Your task to perform on an android device: I want to know how much 550 US dollars will be changed to the British pound (GBP) on the Calculator app because I have some British pounds in cash.
Image 0: 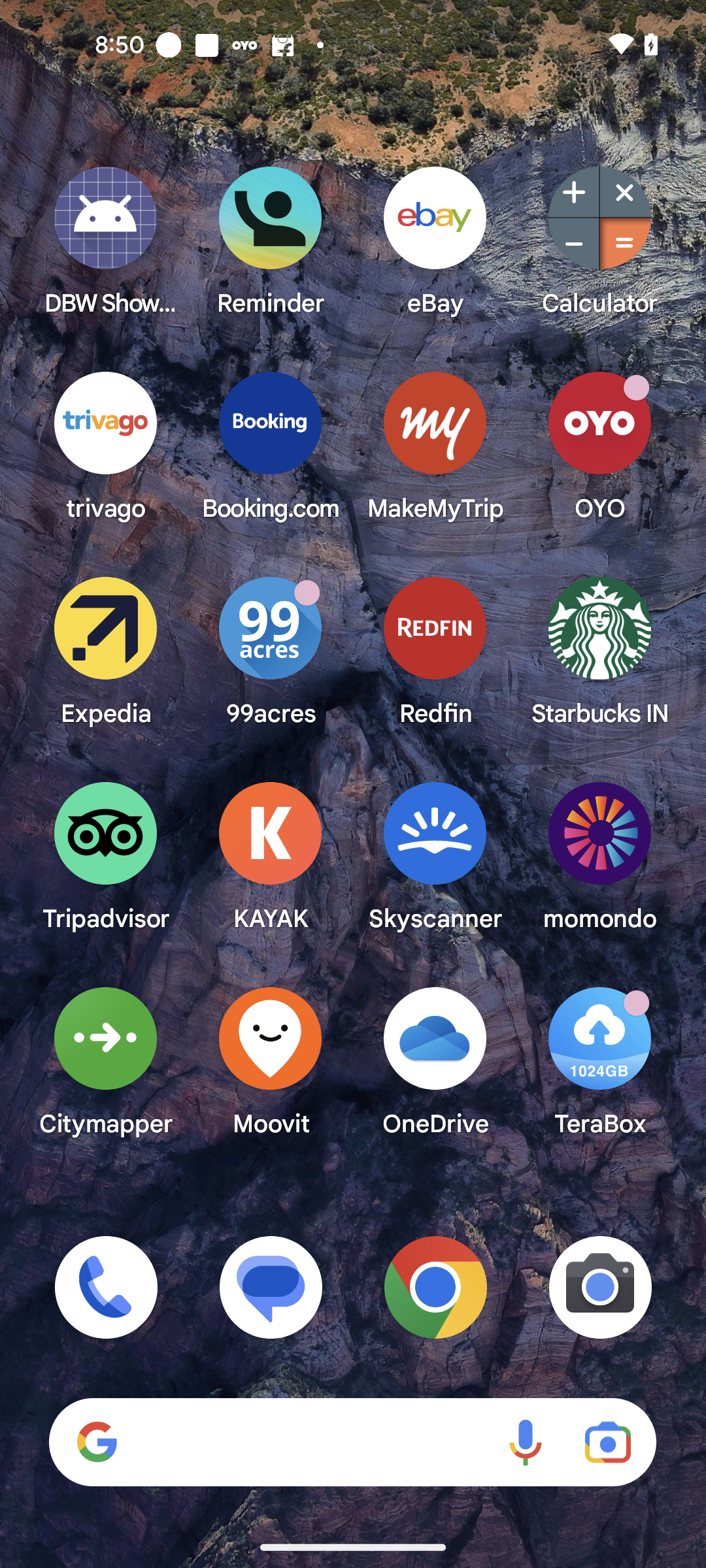
Open the Calculator app
Step 0: open app "Calculator"
Image 3: 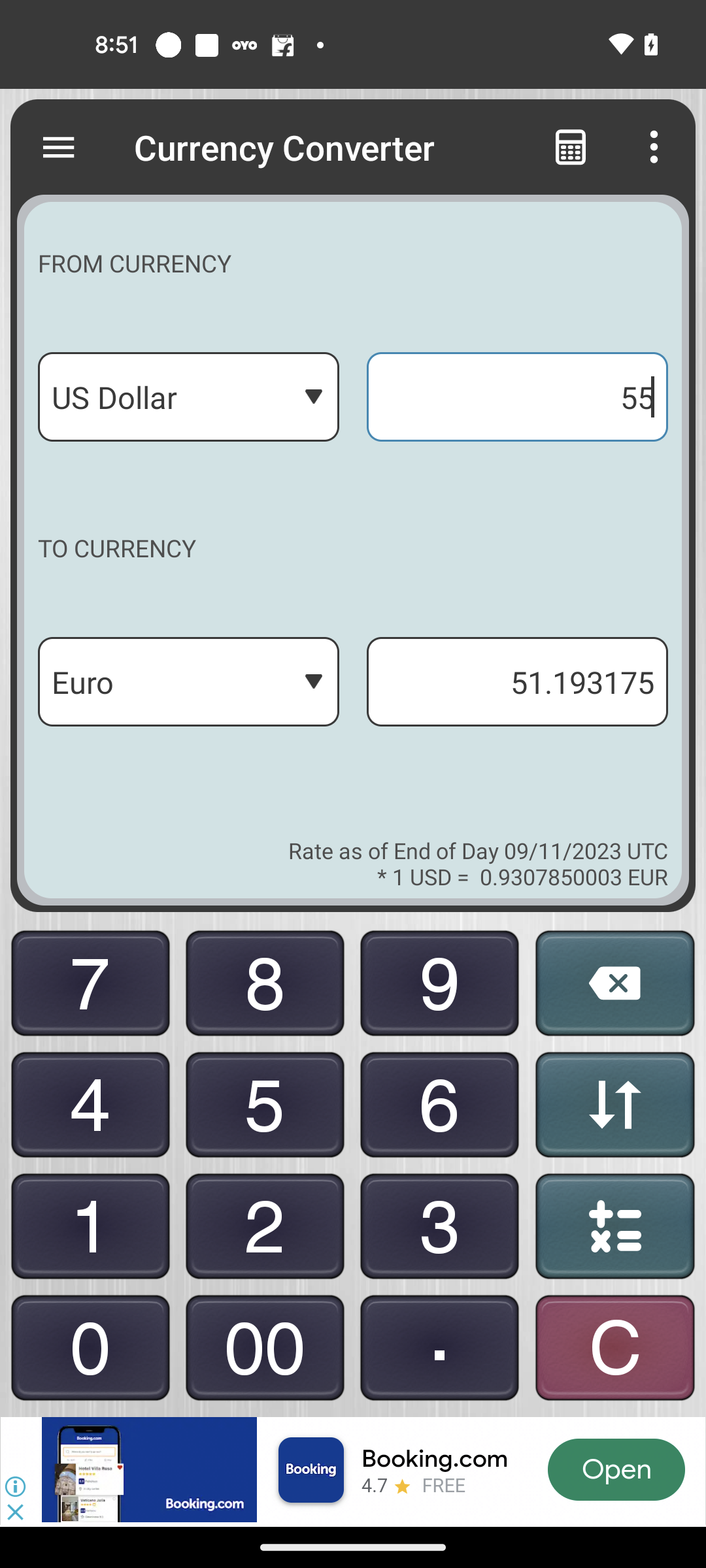
Enter the 550 USD
Step 3: click (90, 1348)
Image 4: 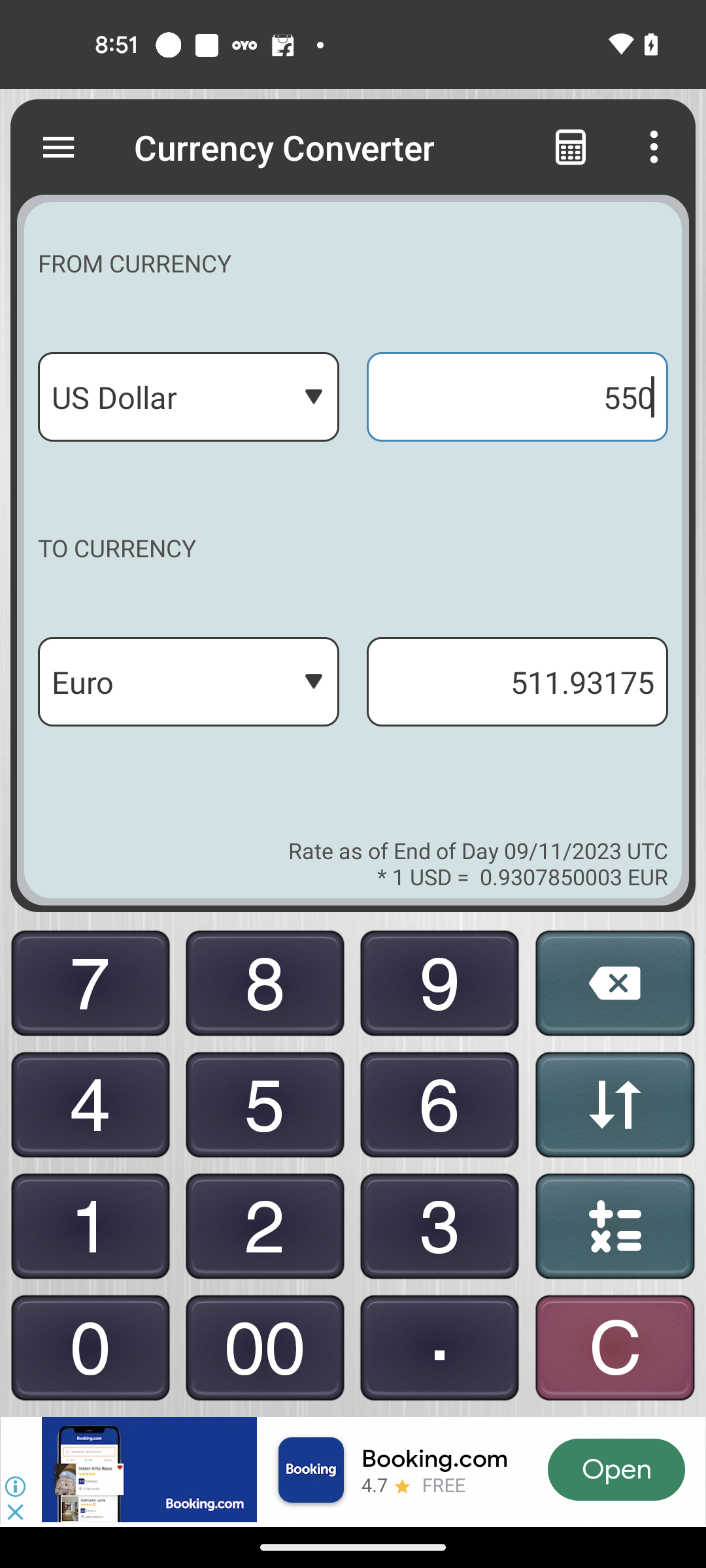
Click on the drop-down icon of Euro currency section
Step 4: click (188, 681)
Image 5: 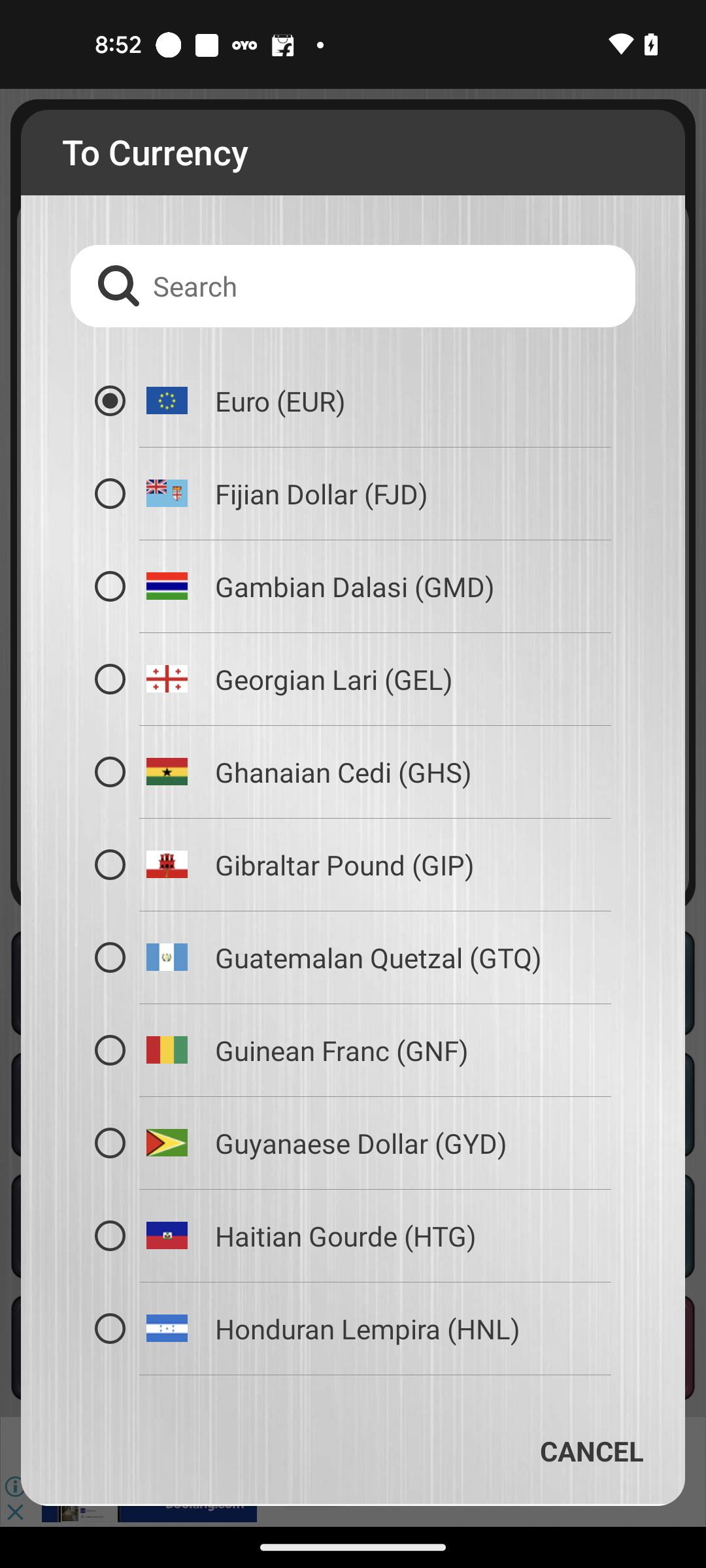
Click on the search bar
Step 5: click (352, 286)
Image 6: 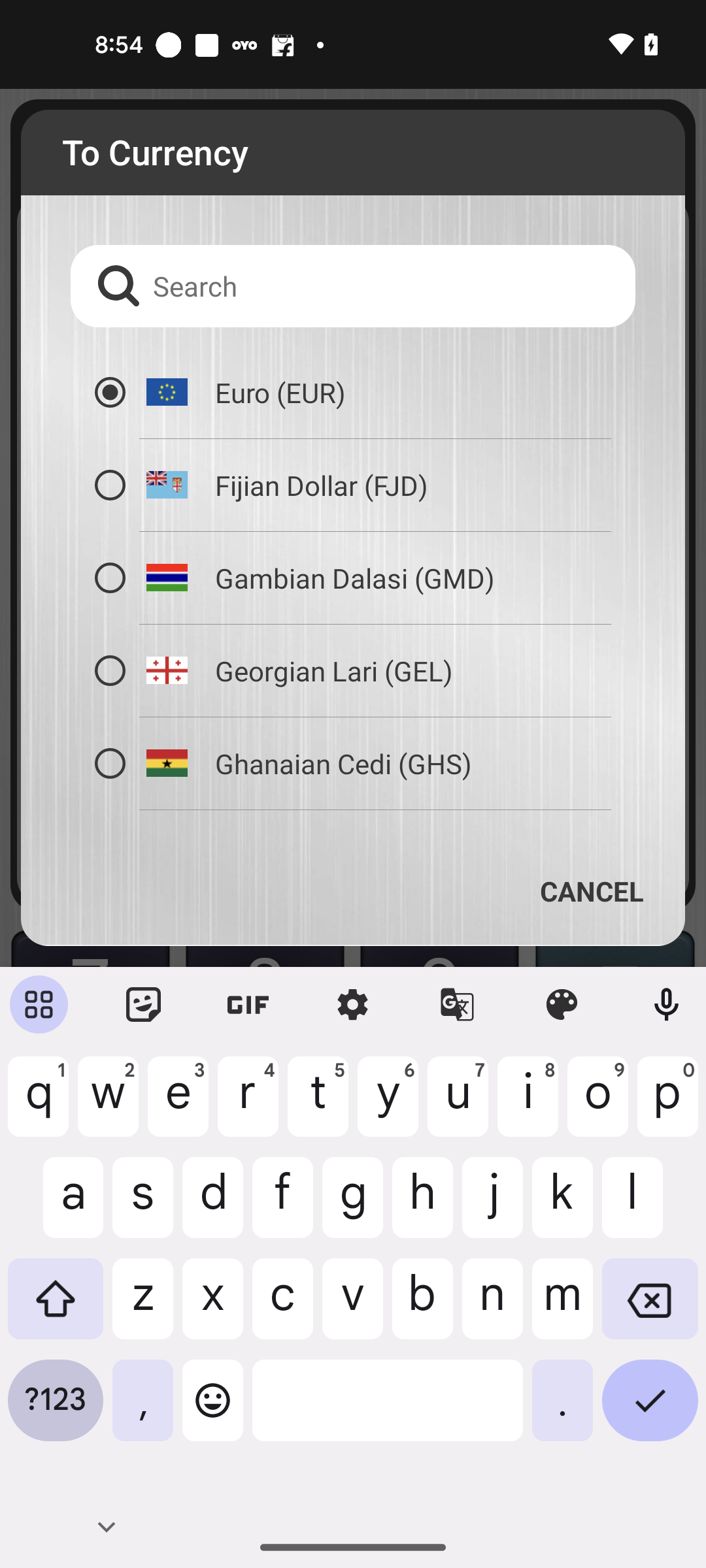
Search for British pound
Step 6: type "British Pound"
Image 7: 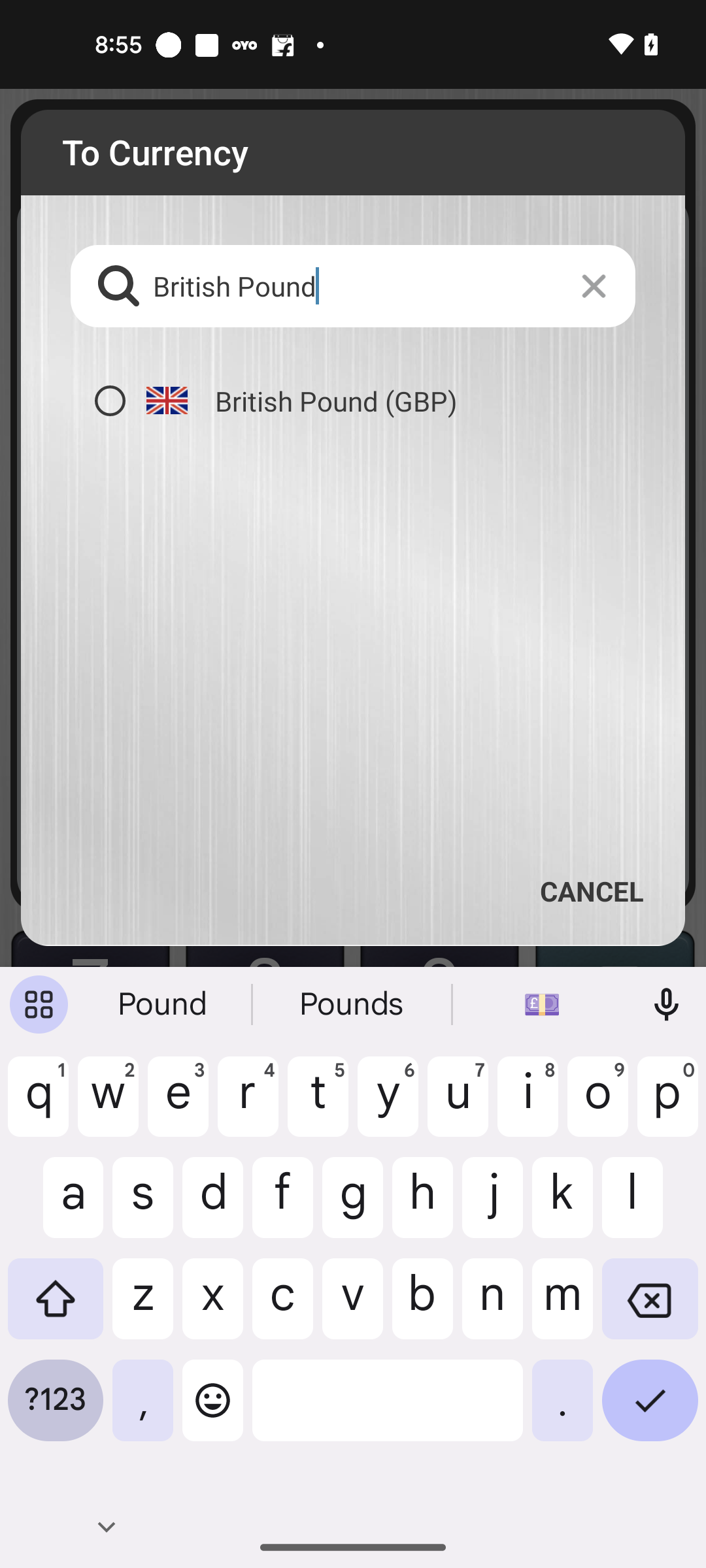
Select the British Pound (GBP) Currency
Step 7: click (163, 394)